Your task to perform on an android device: Open the Weather XL app, Go to setting Enable the Temperature in notification bar along with Always visible Style
Image 0: 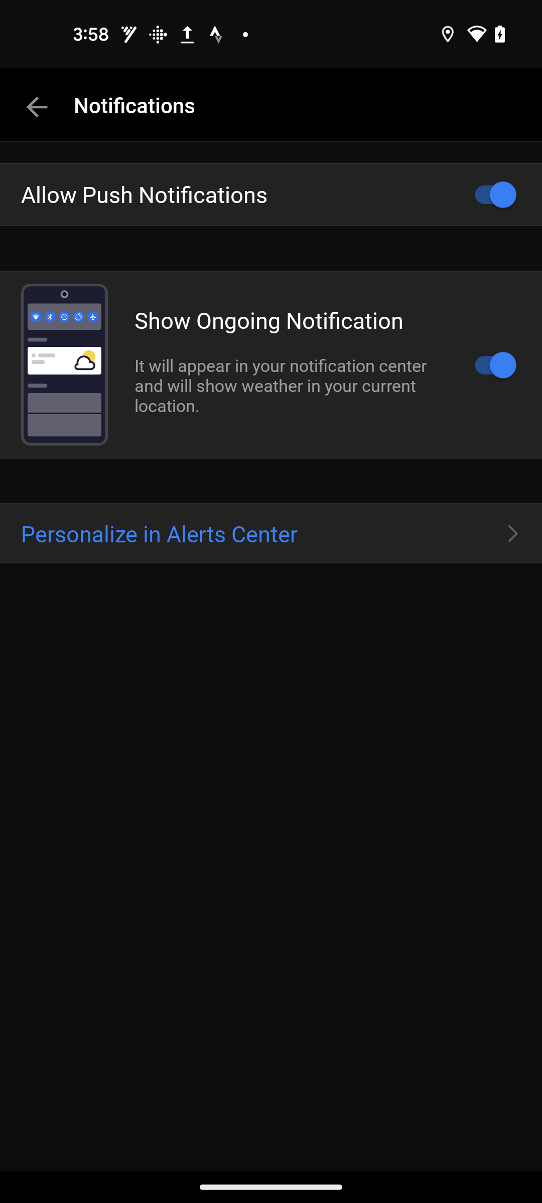
Open the Weather XL app
Step 0: open app "Weather XL"
Image 1: 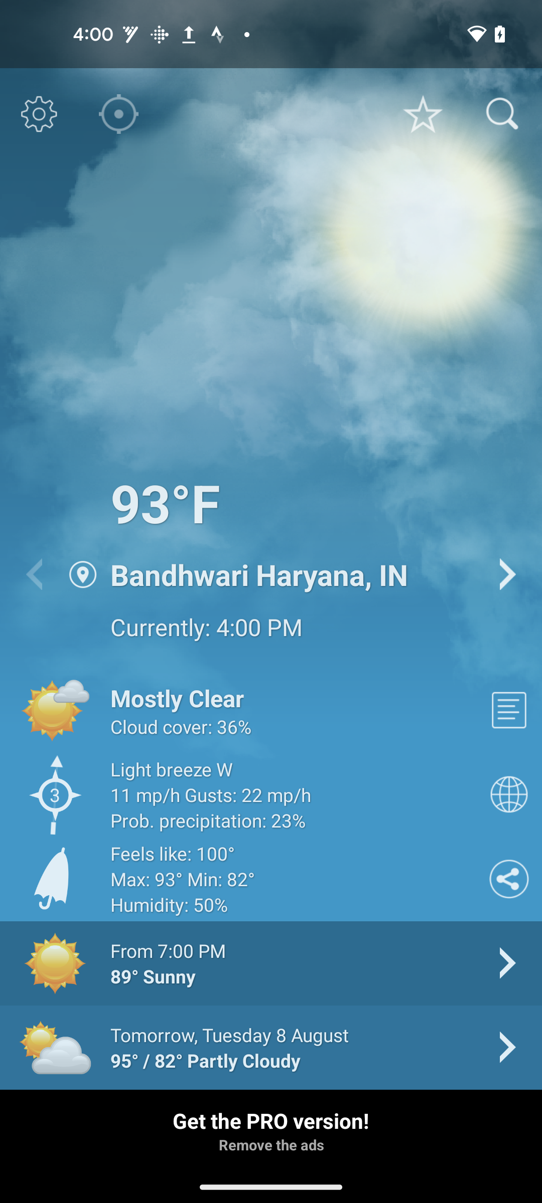
Open the Weather XL app
Step 1: wait
Image 2: 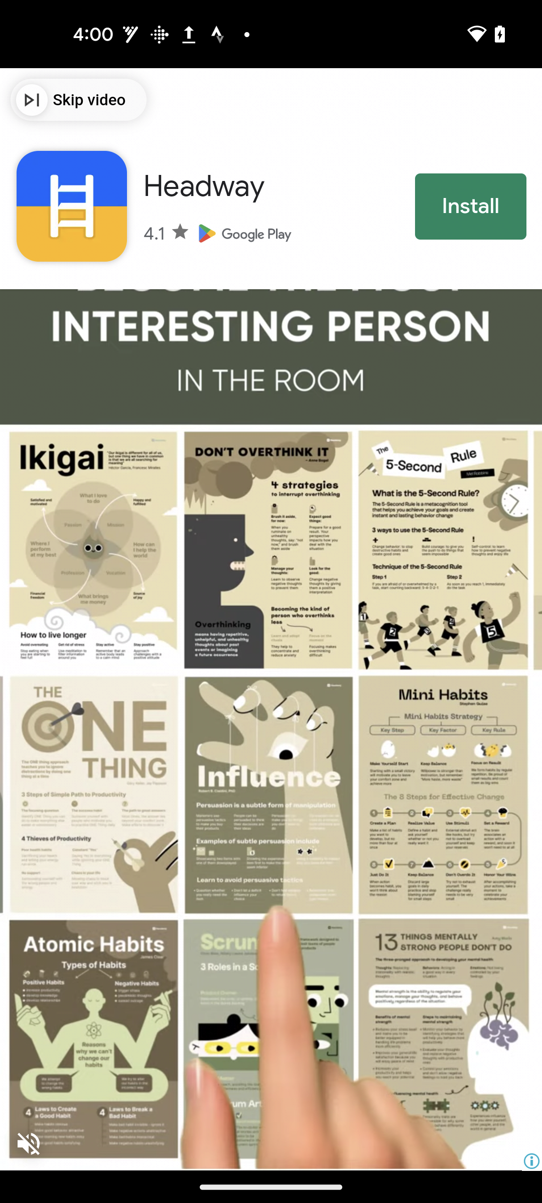
Click on the Skip video at the top left of the screen
Step 2: click (90, 100)
Image 3: 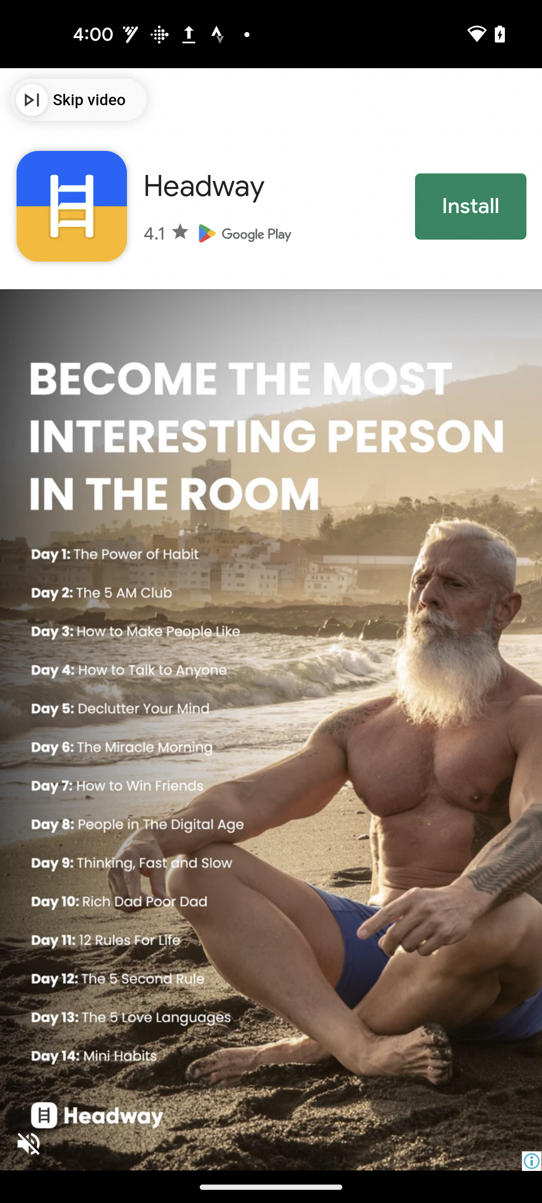
Click on the Skip video at the top left of the screen
Step 3: wait
Image 4: 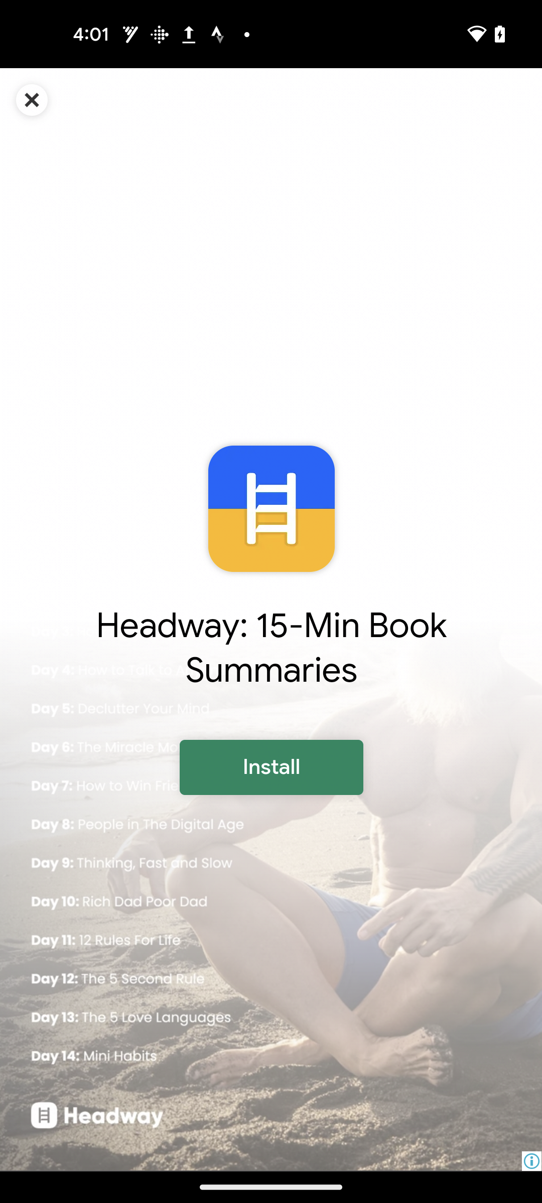
Click on the Close icon at the top left of the screen
Step 4: click (31, 99)
Image 5: 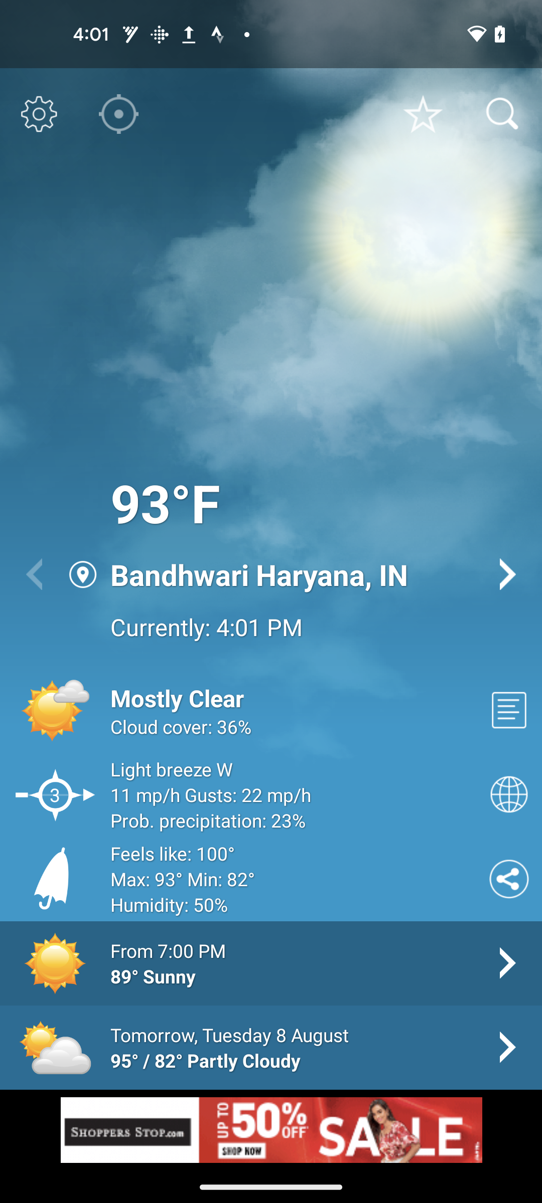
Click on the Setting icon at the top left of the screen
Step 5: click (39, 114)
Image 7: 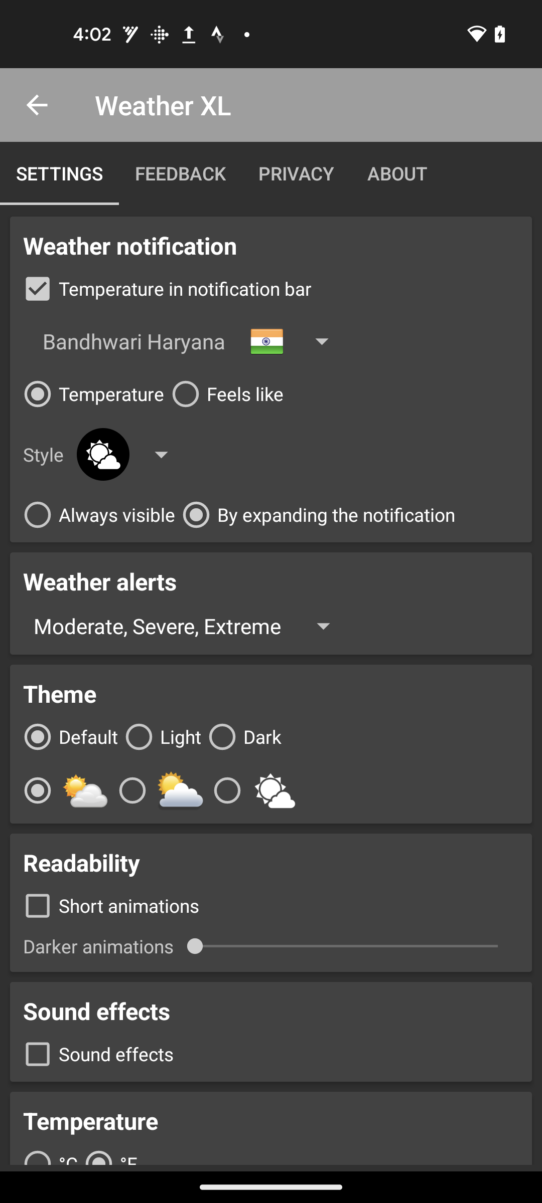
Click on the Always visible circle in the Style section
Step 7: click (96, 514)